Your task to perform on an android device: I have to share my office presentation with my manager at karin.iversen@example.com. 
Image 0: 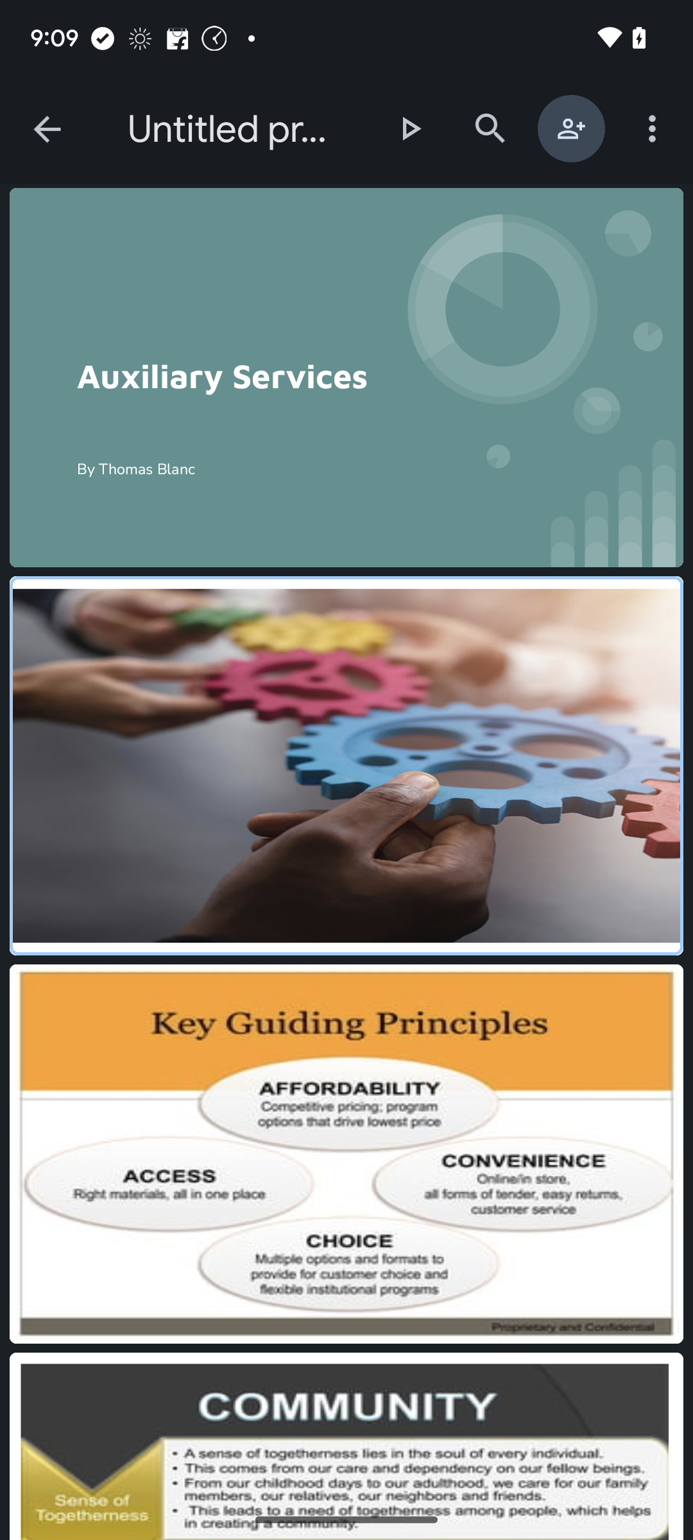
Click on the three dots button at the top right.
Step 0: click (652, 129)
Image 1: 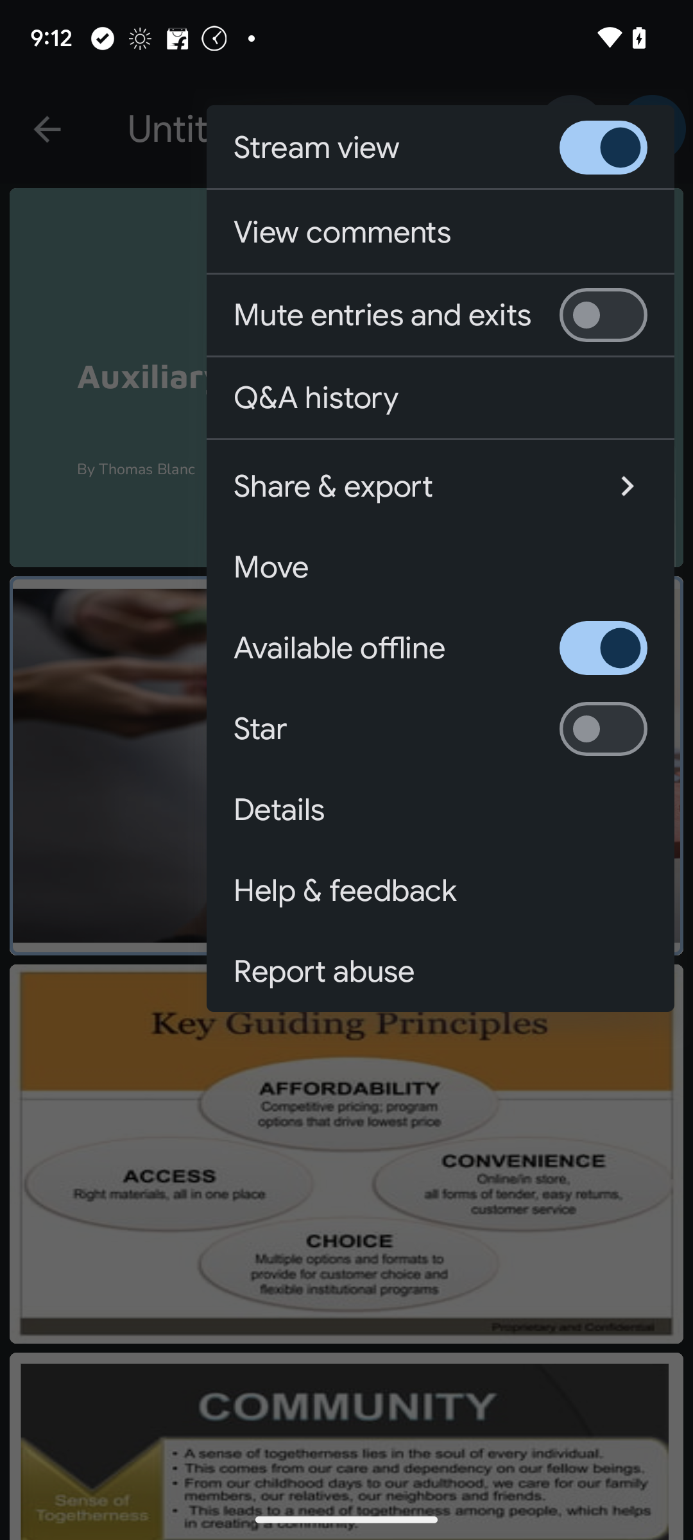
Click on the Share & export button.
Step 1: click (406, 486)
Image 2: 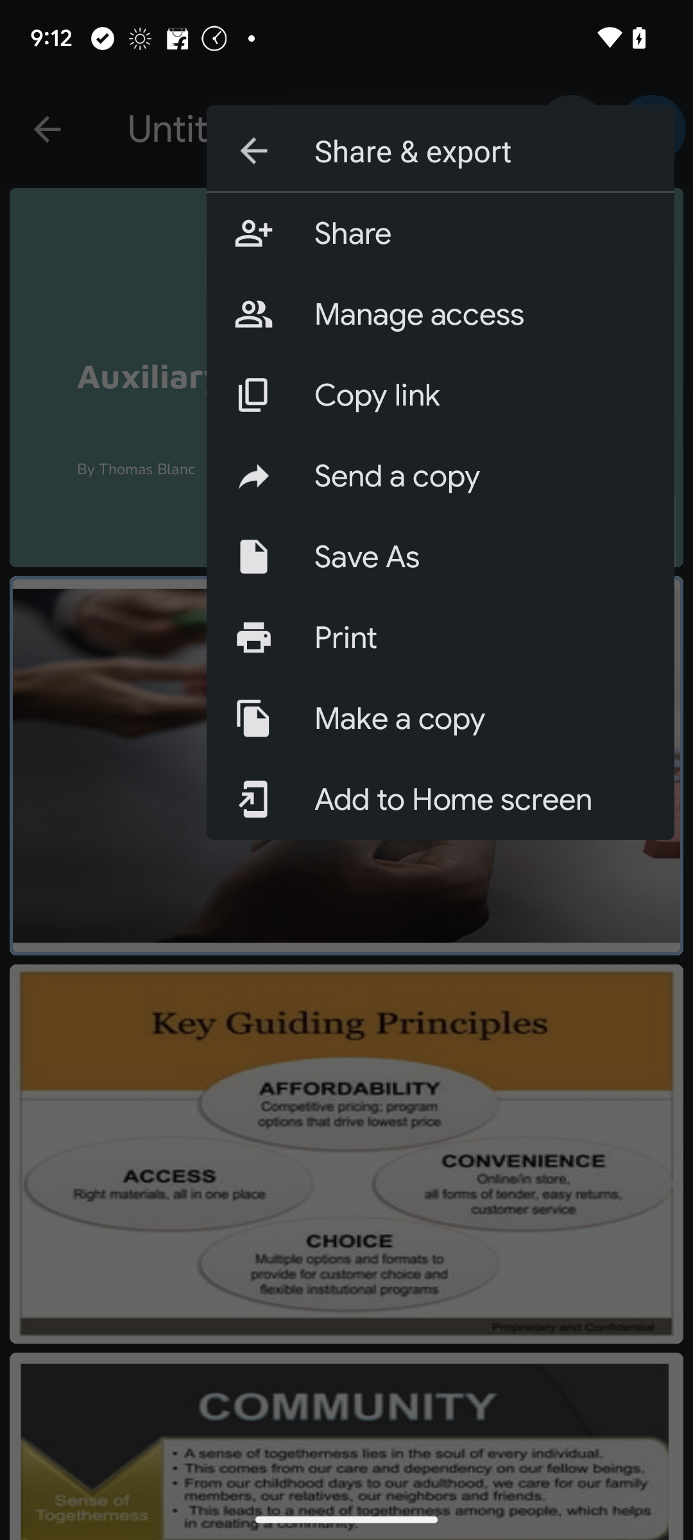
Select send a copy option.
Step 2: click (481, 475)
Image 3: 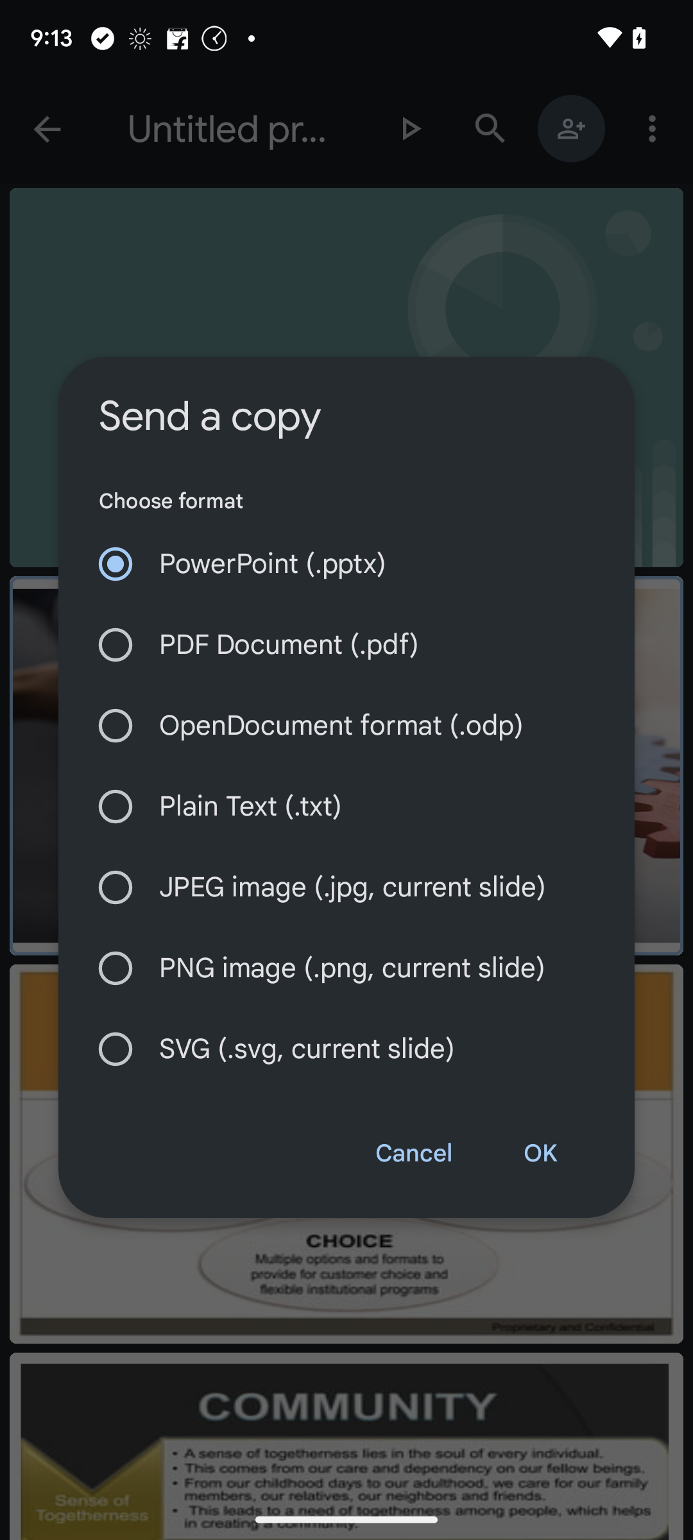
Click OK.
Step 3: click (540, 1154)
Image 6: 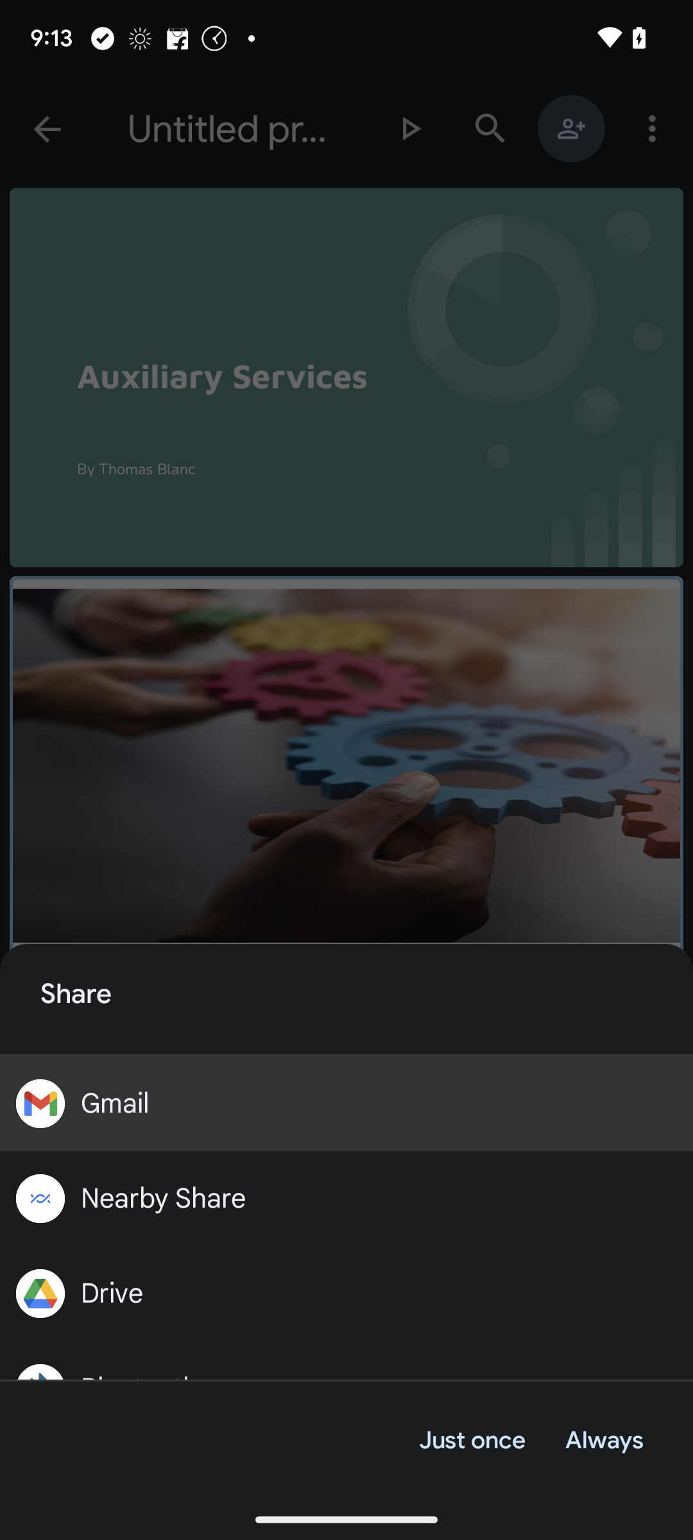
Select just once button.
Step 6: click (471, 1440)
Image 7: 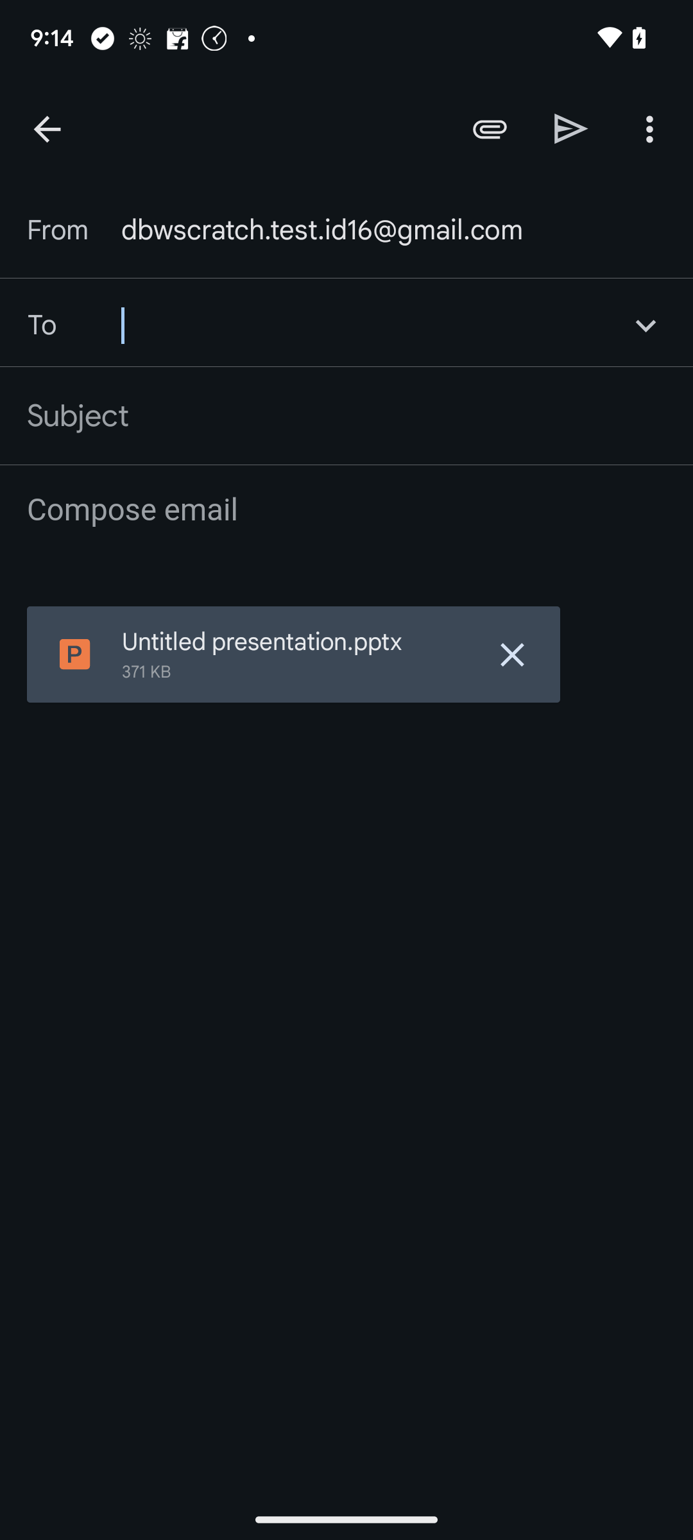
Now enter the email id of the person.
Step 7: type " karin.iversen@example.com"
Image 8: 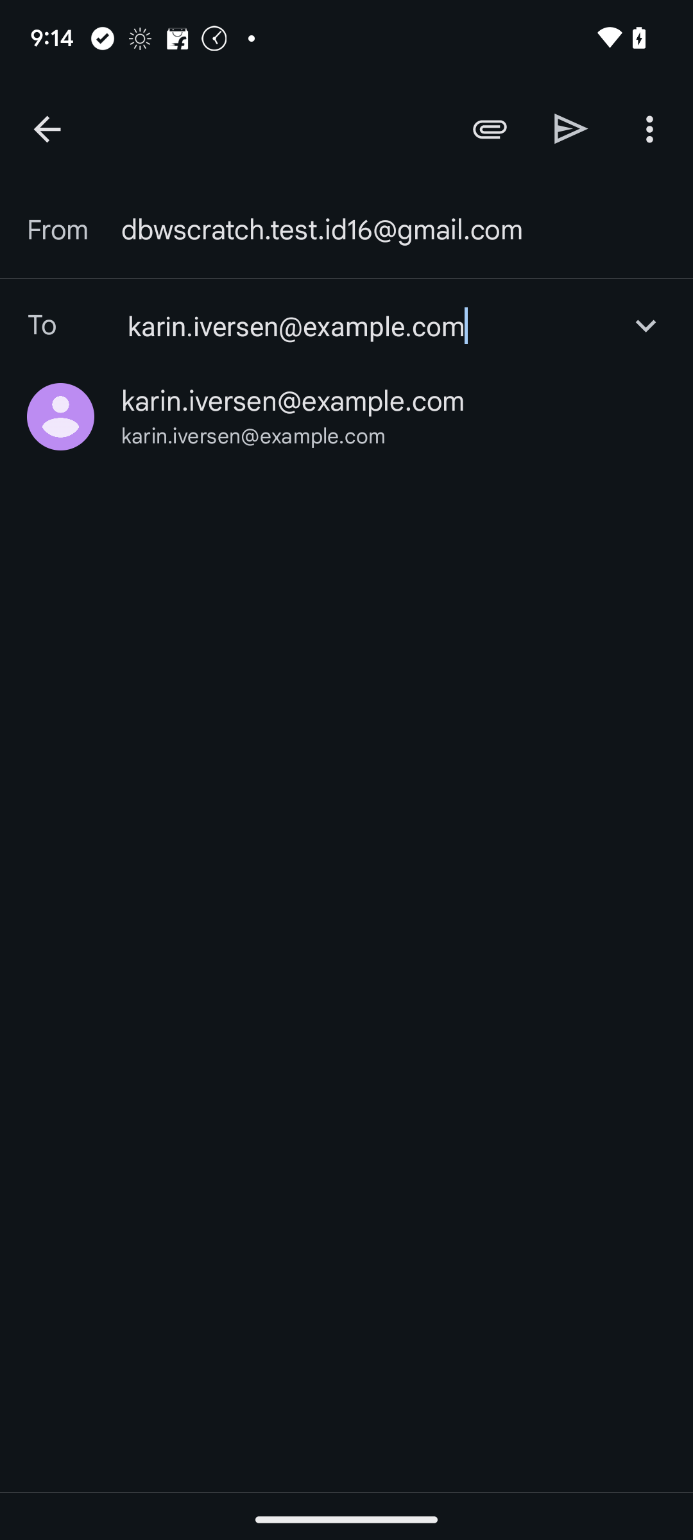
Select the given option.
Step 8: click (253, 436)
Image 9: 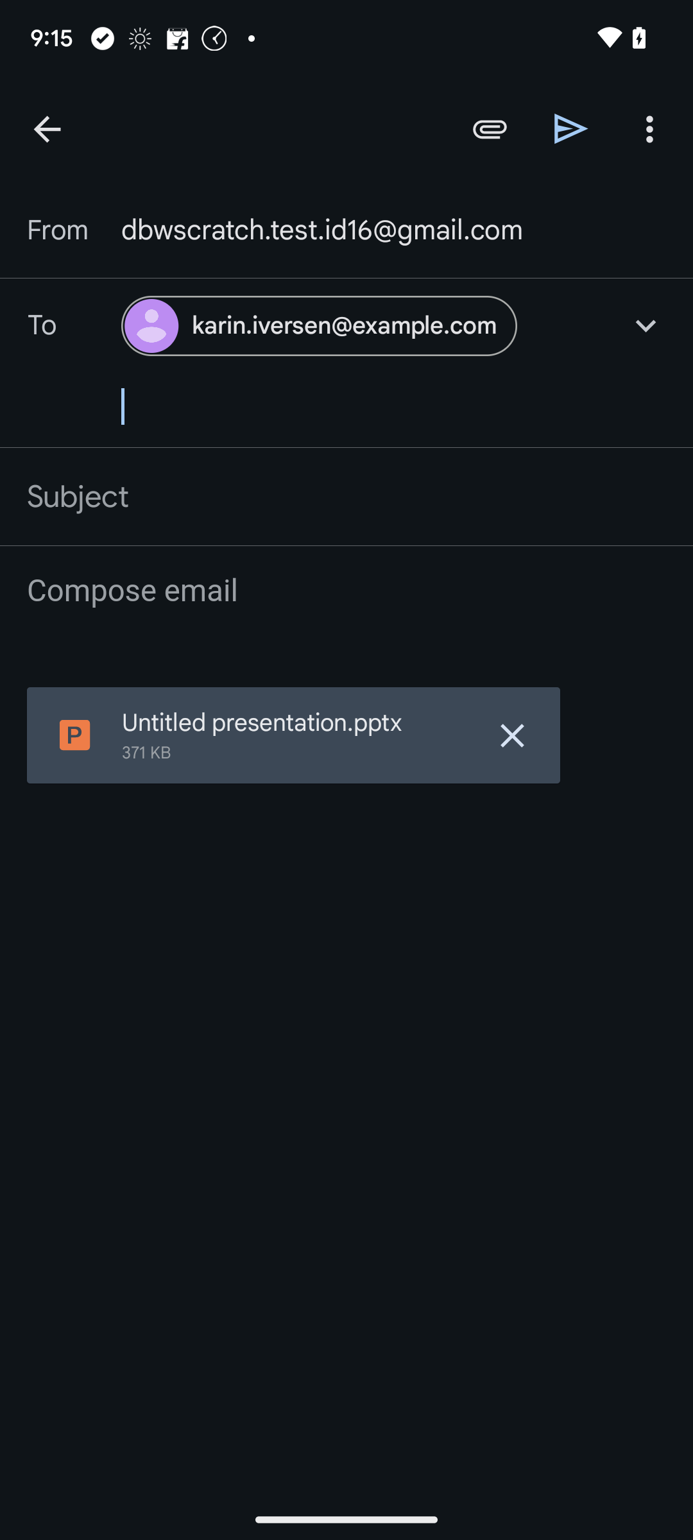
Click on the arrow forward button.
Step 9: click (571, 129)